Your task to perform on an android device: Set an alarm for five minutes of current time and snooze once
Image 0: 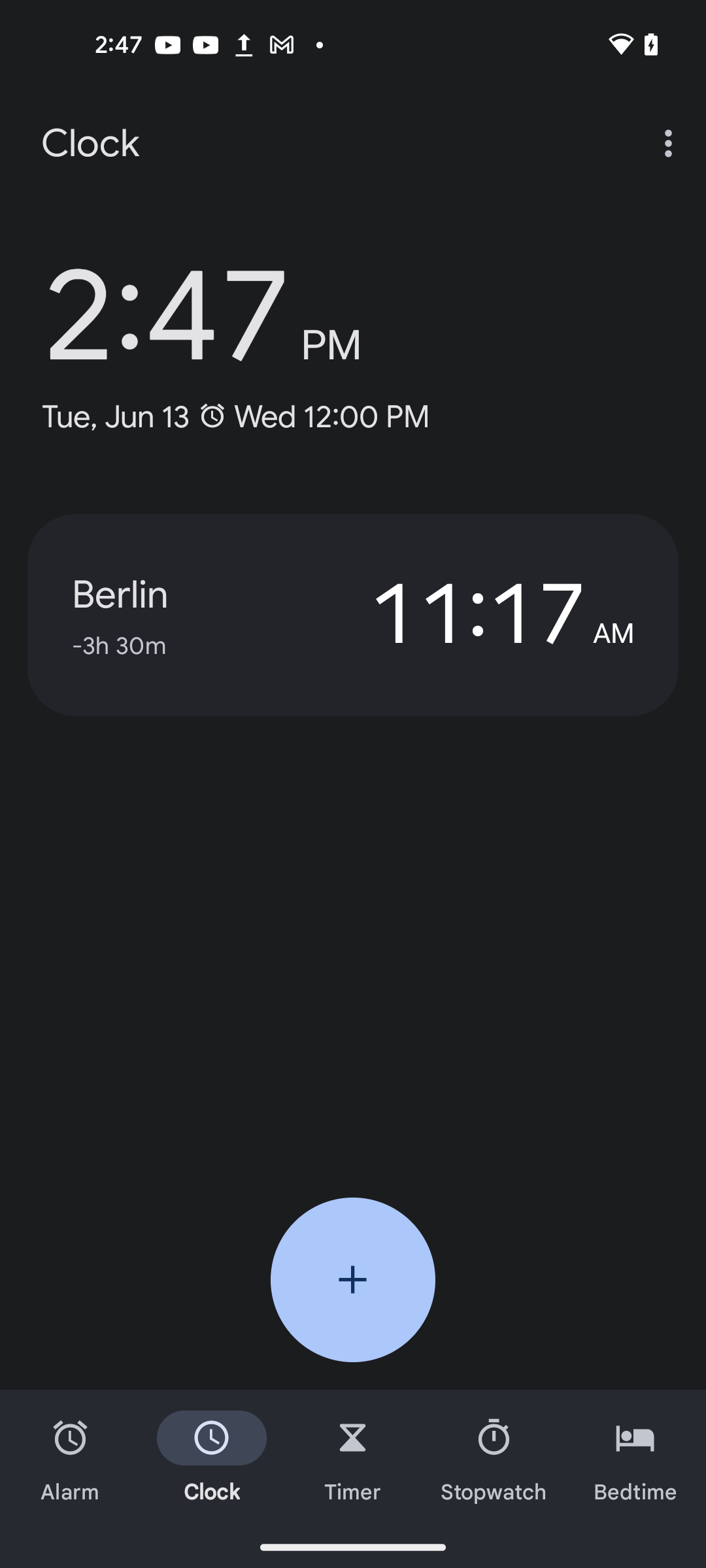
click on the Alarm section at the bottom left corner of the screen
Step 0: click (71, 1458)
Image 1: 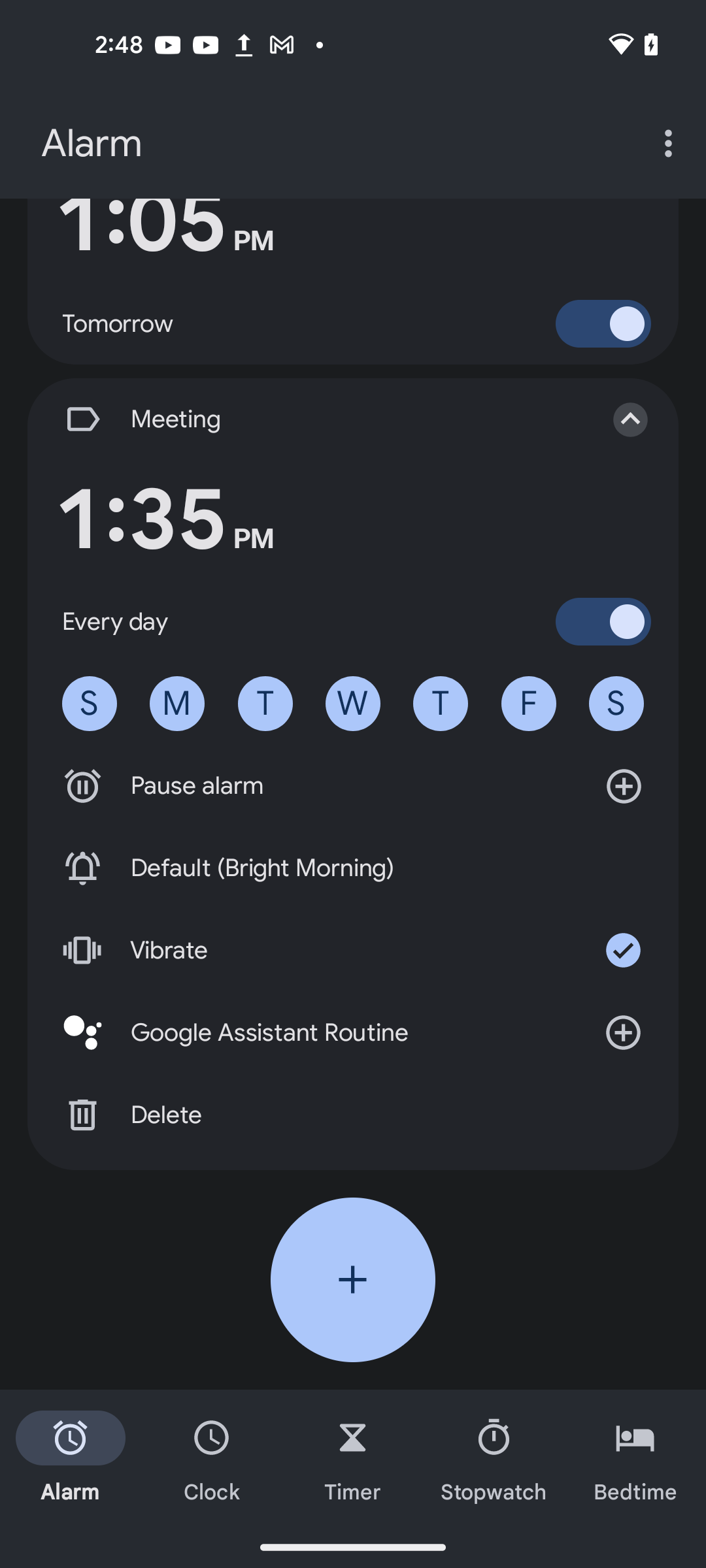
click on the time section 
Step 1: click (164, 520)
Image 2: 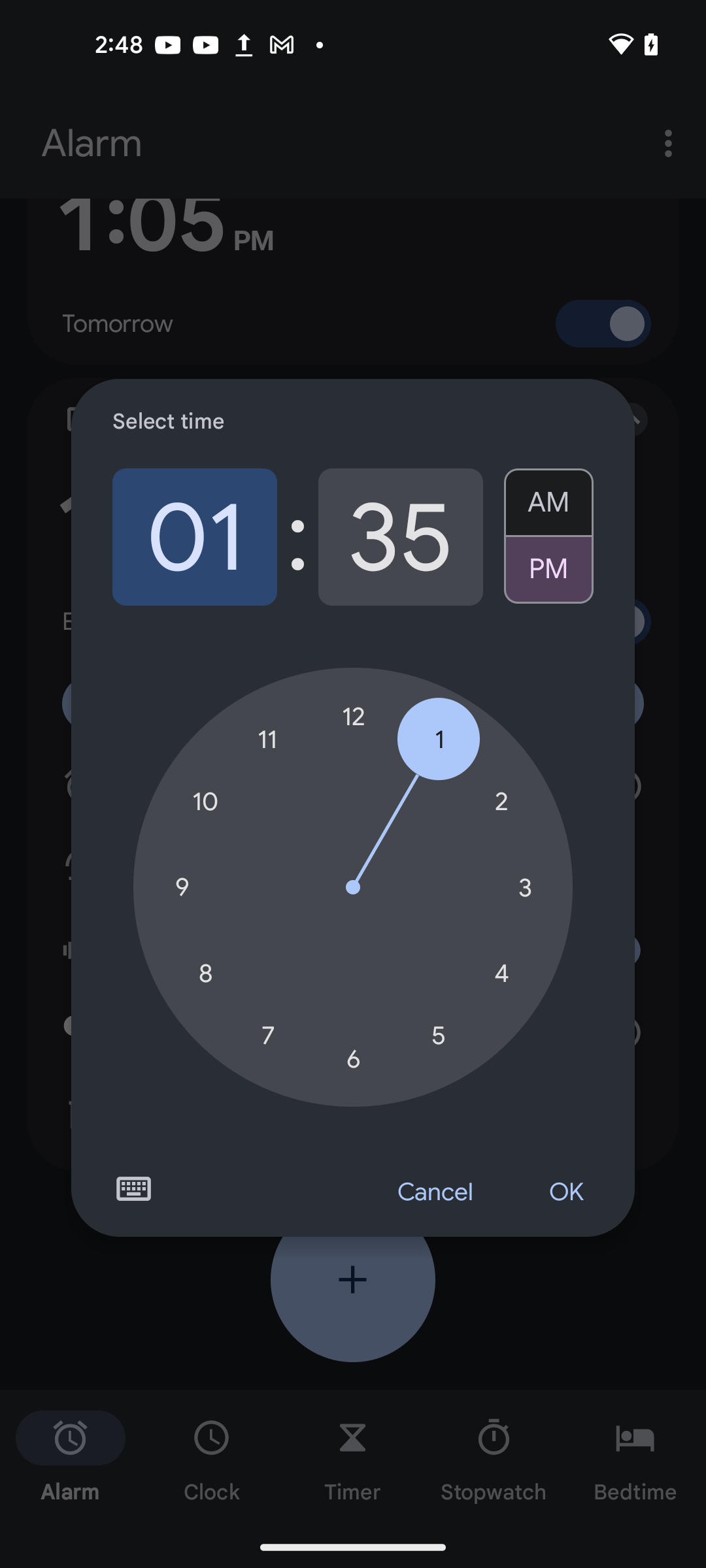
set the hours 2
Step 2: click (501, 802)
Image 3: 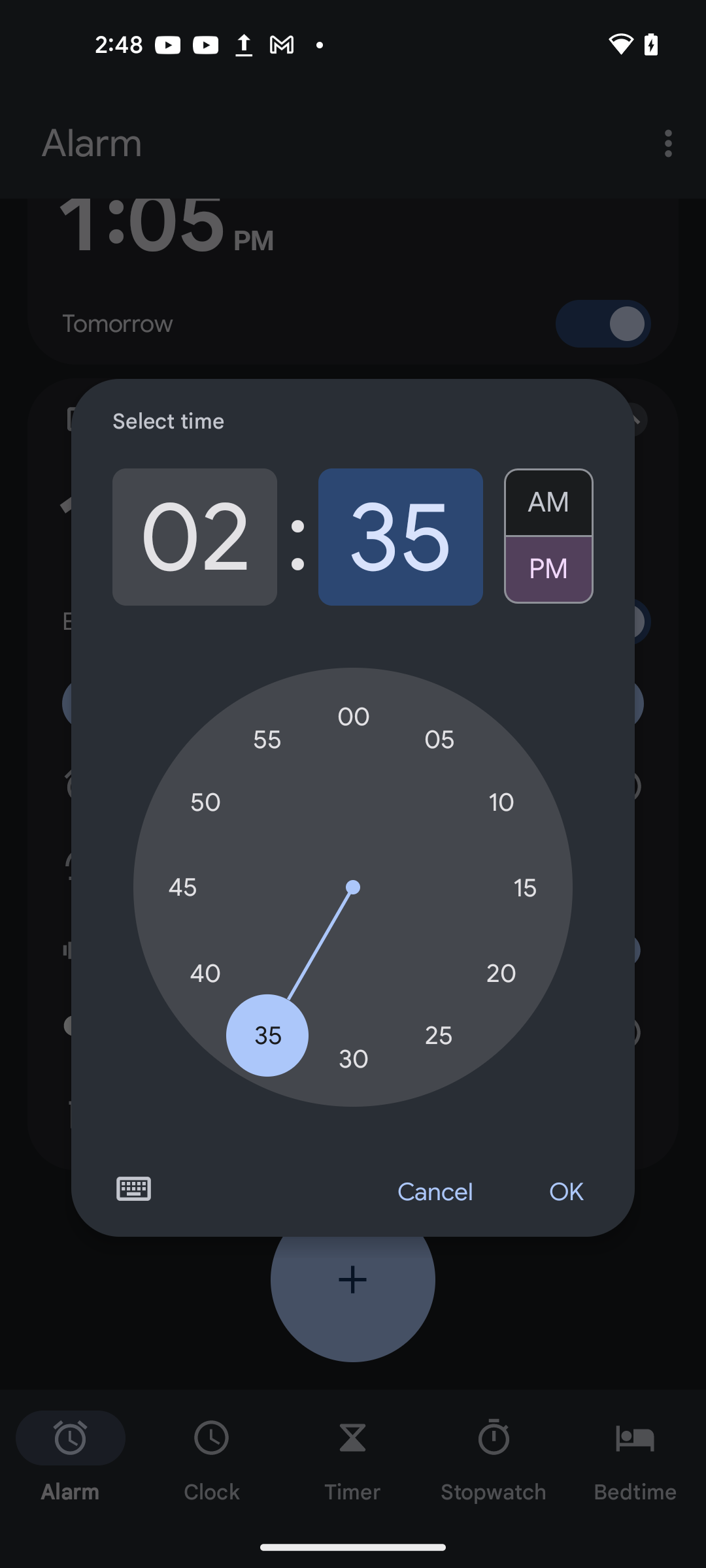
set the minutes 51
Step 3: wait
Image 6: 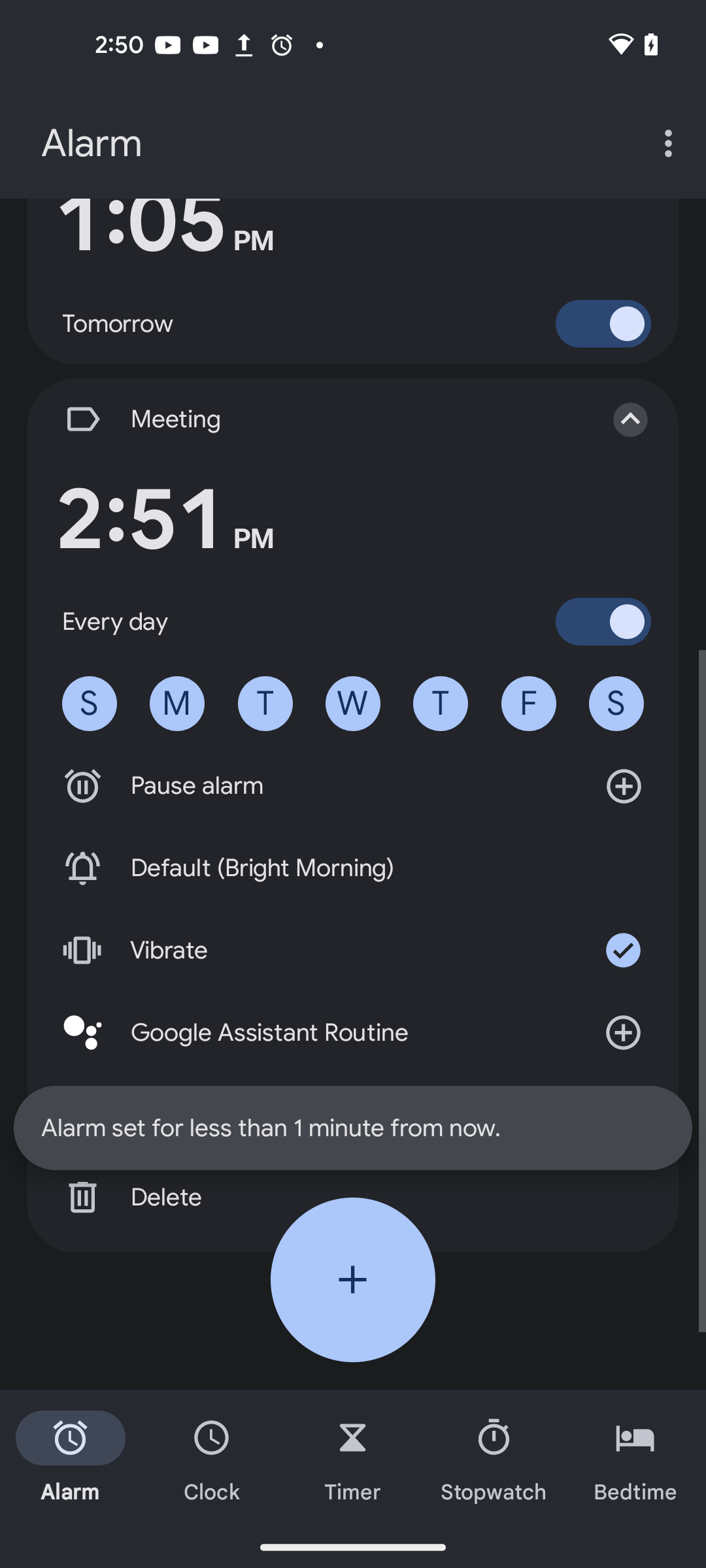
click on the ok button
Step 6: wait
Image 7: 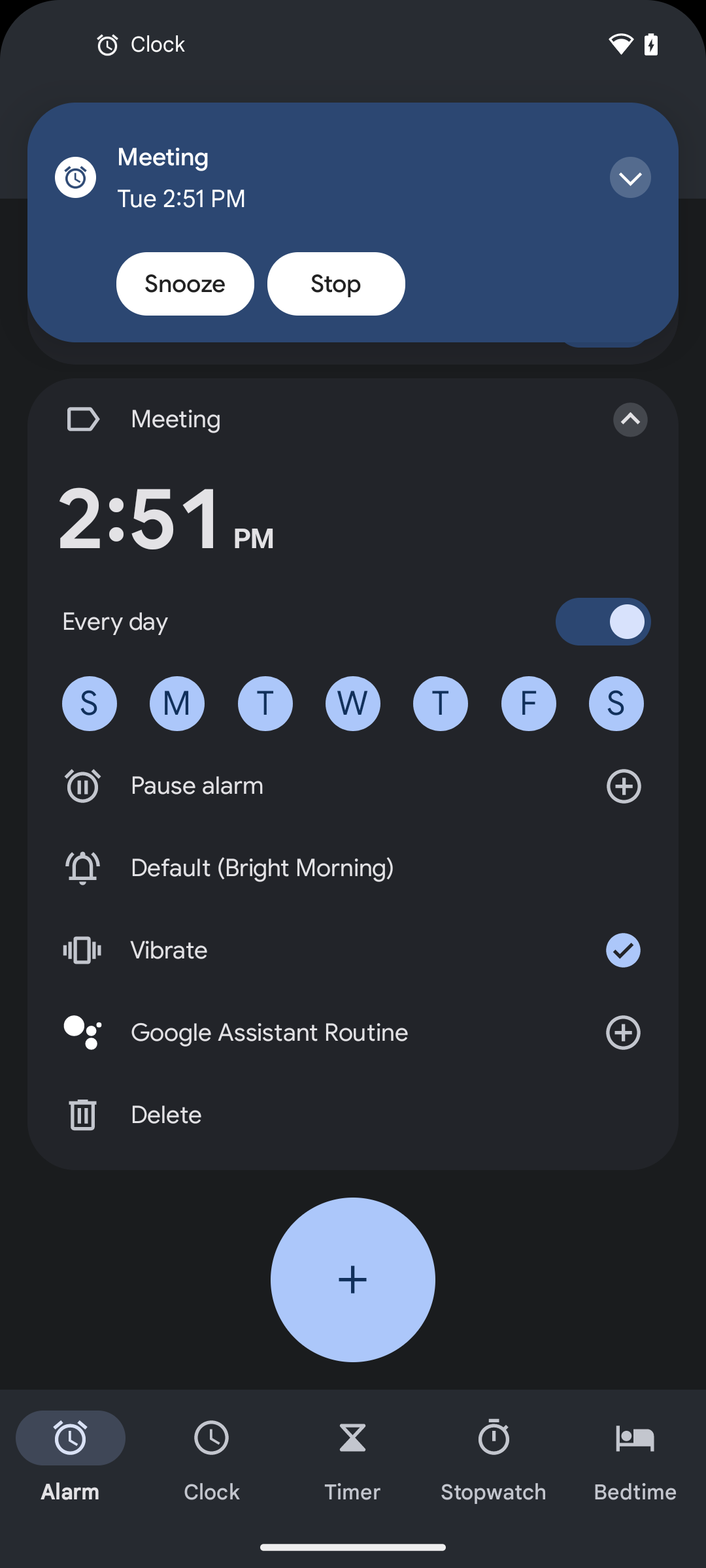
click on the snooze button at the top left corner of the screen 
Step 7: click (185, 284)